Your task to perform on an android device: I don't want to skip my friend Thomas'birthday. In the reminder app, set the Thomas'birthday reminder to repeat every year.
Image 0: 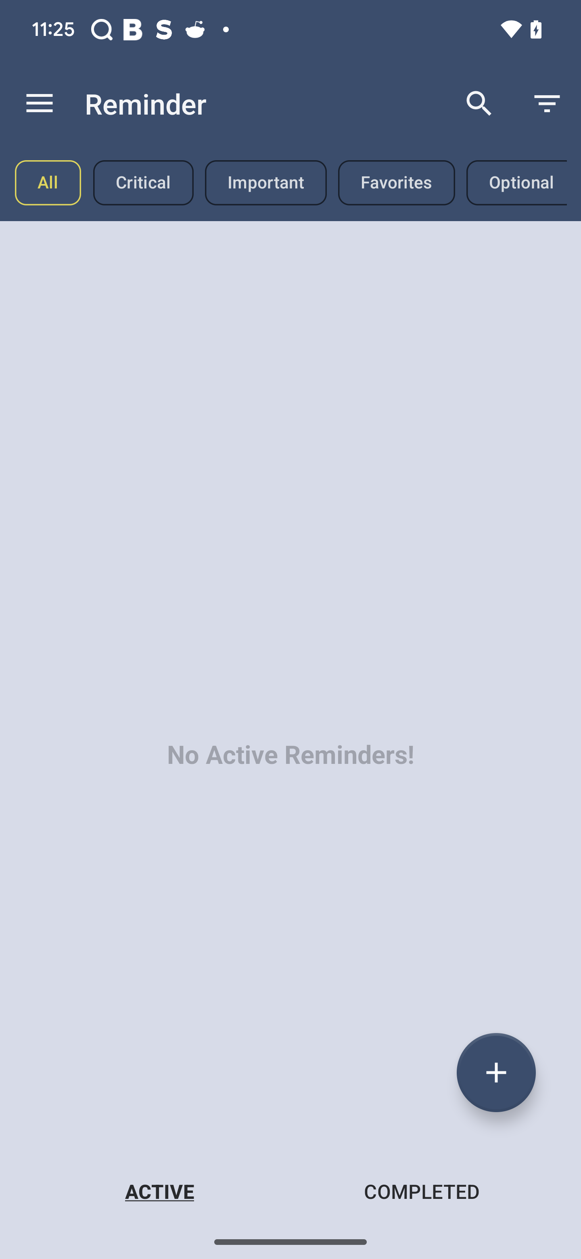
Click on the add icon on the right corner of the screen
Step 0: click (496, 1073)
Image 2: 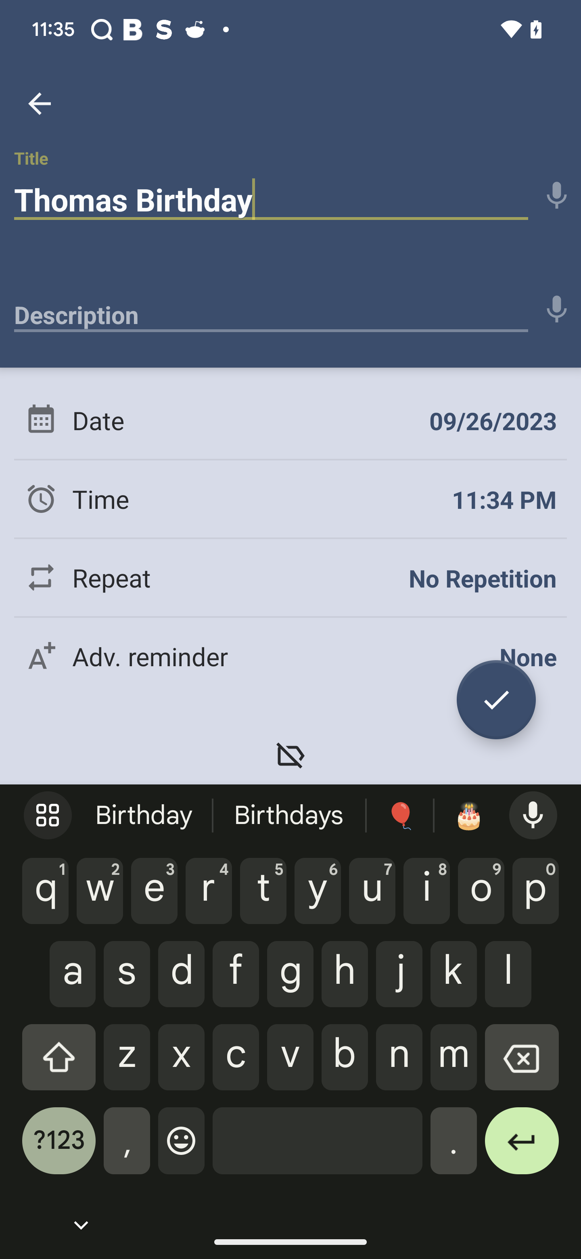
click on the date option
Step 2: click (493, 420)
Image 3: 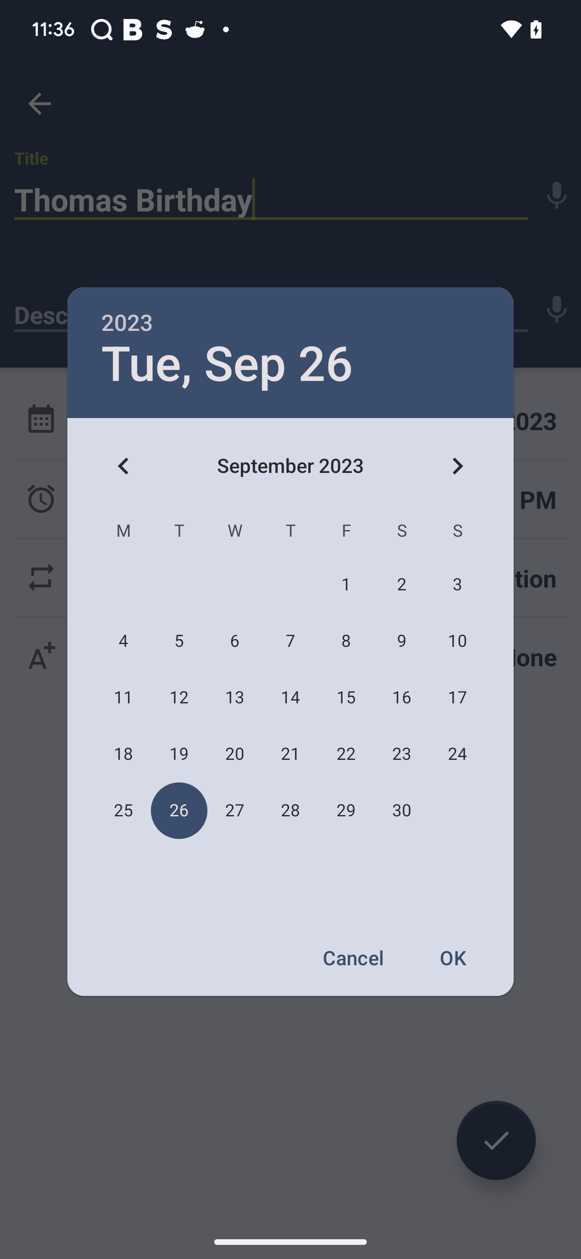
Click on the 30 september
Step 3: click (401, 811)
Image 4: 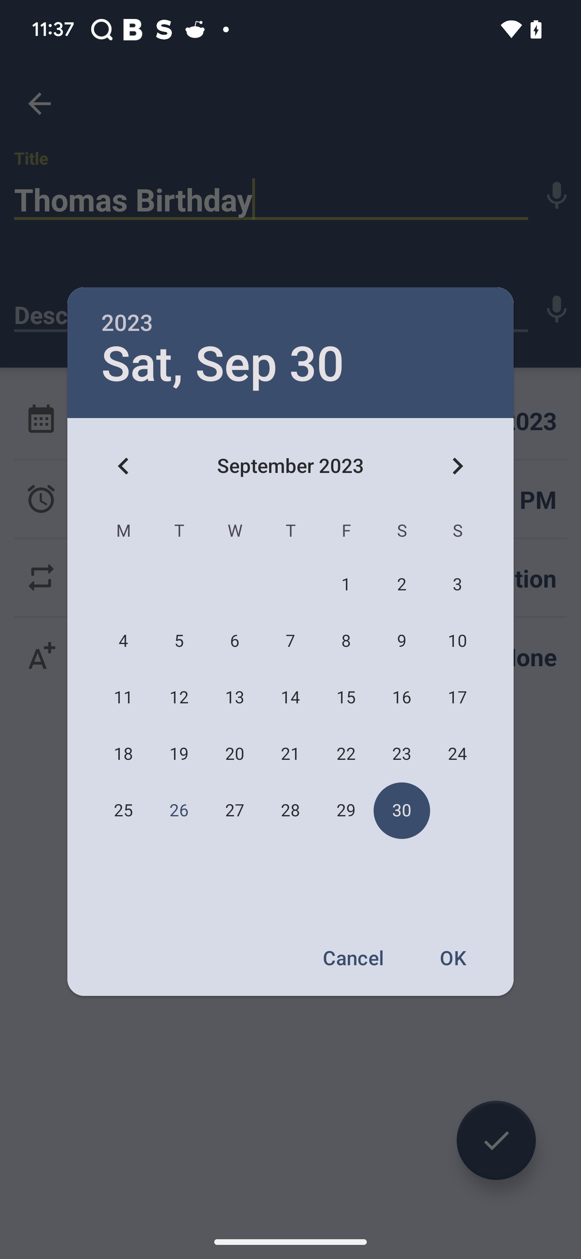
Click on the ok button
Step 4: click (454, 958)
Image 5: 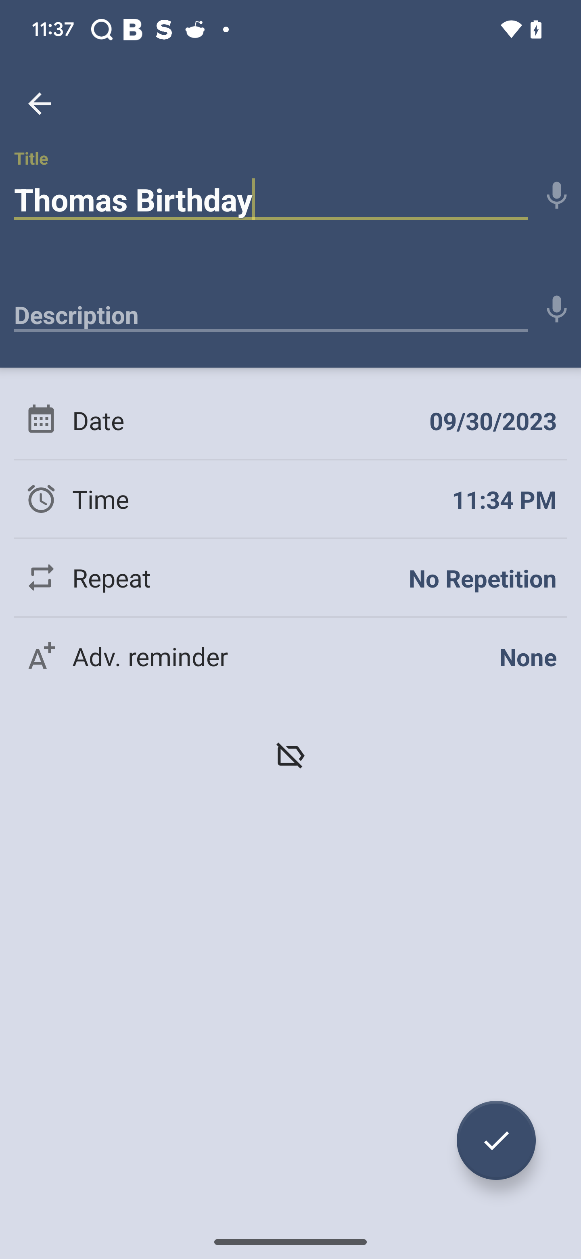
Click on the repeat option
Step 5: click (216, 577)
Image 6: 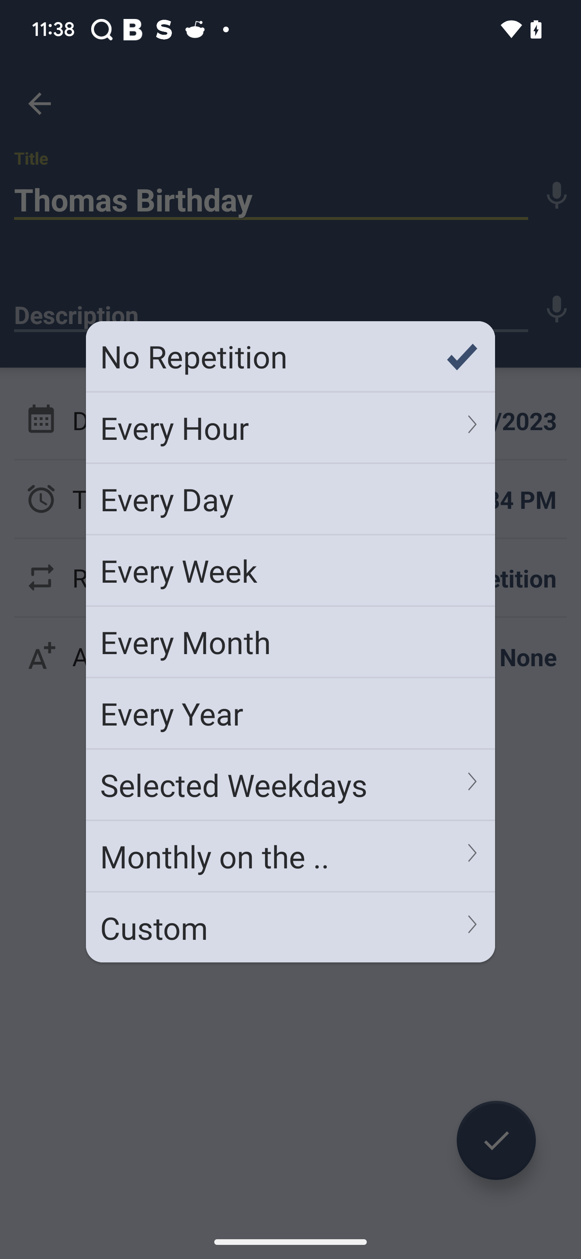
click on the every year option
Step 6: click (290, 713)
Image 7: 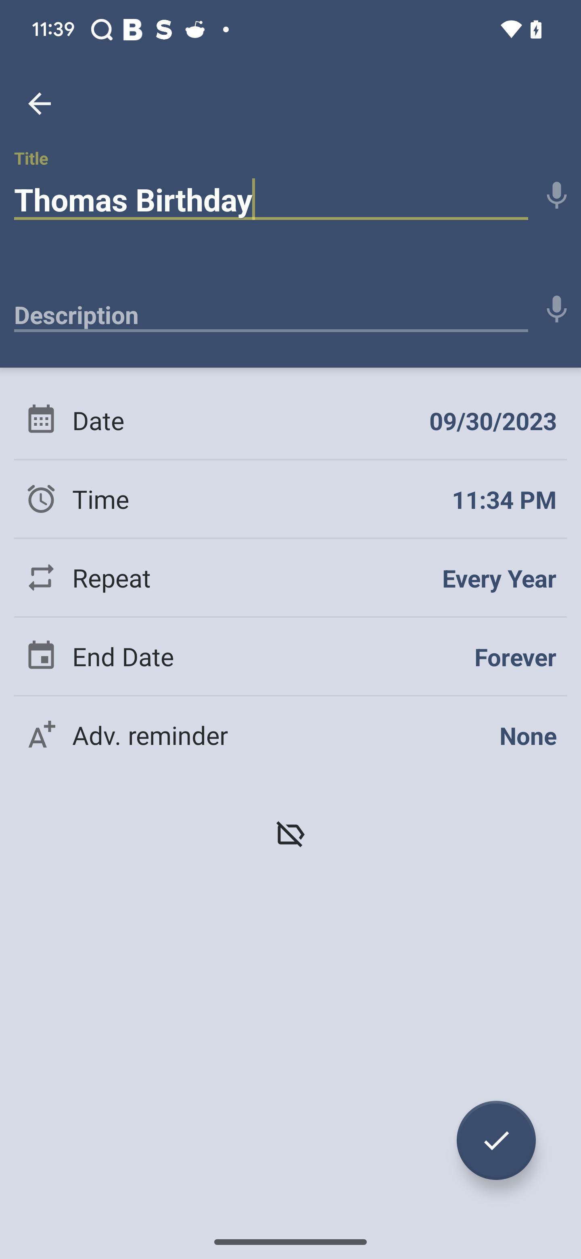
Click on the save tick button
Step 7: click (496, 1140)